Your task to perform on an android device: In the Insight Timer app, I want to listen to the breathwork meditation in order to help my respiratory system.
Image 0: 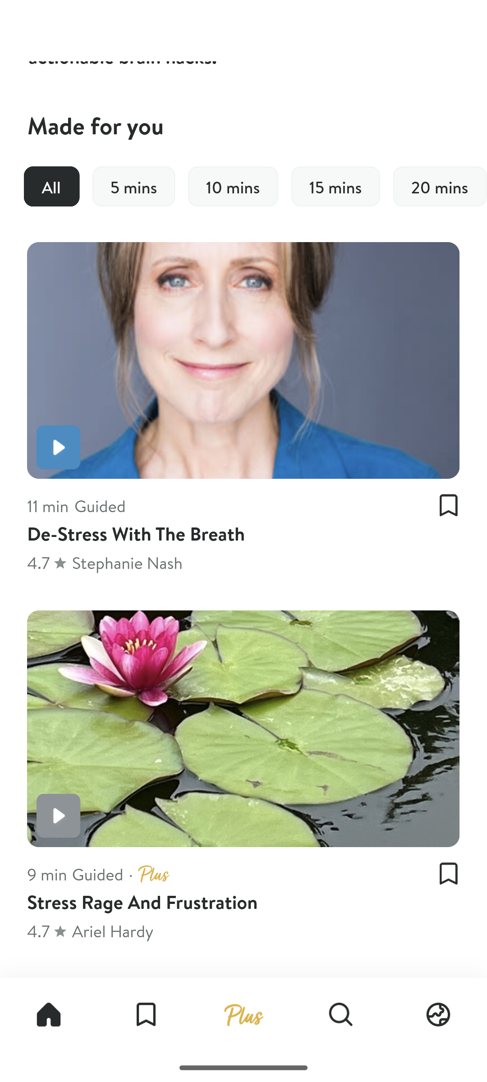
Swipe down
Step 0: scroll up
Image 1: 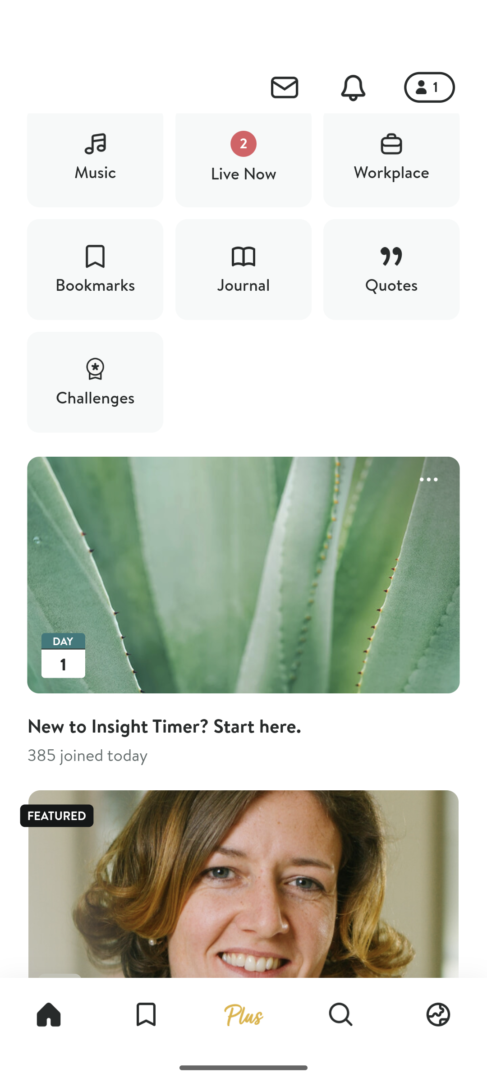
Swipe down
Step 1: scroll up
Image 2: 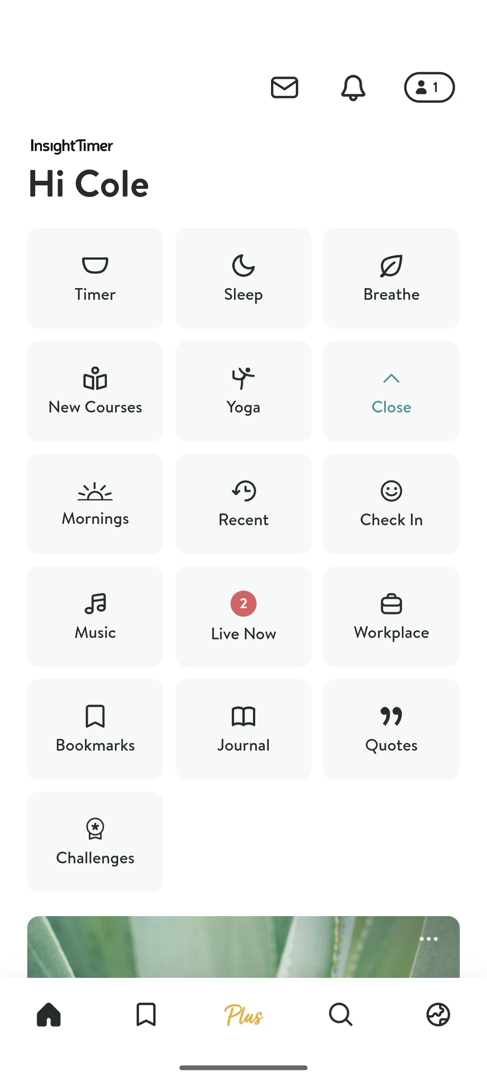
Click on the Breathe option
Step 2: click (391, 279)
Image 3: 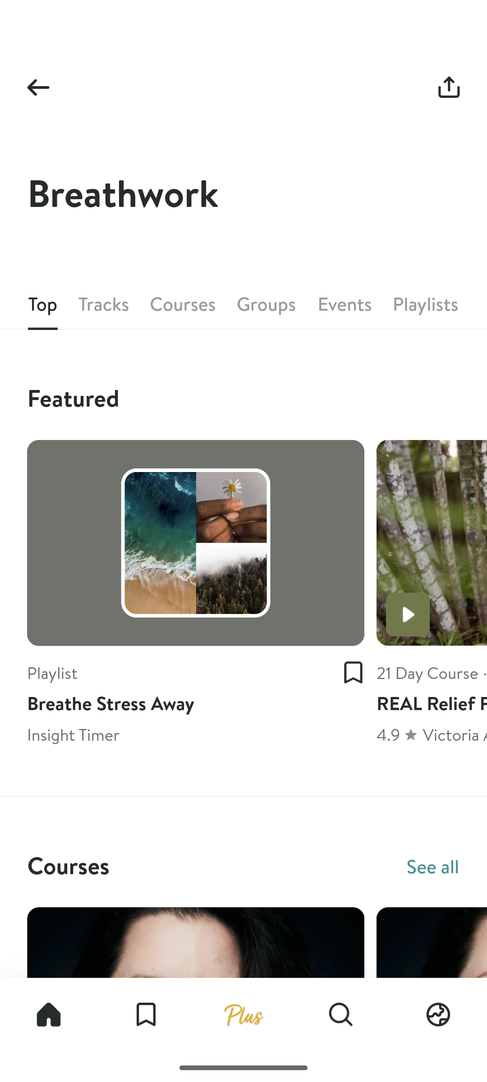
Click on the Breathe Stress Away option
Step 3: click (196, 600)
Image 4: 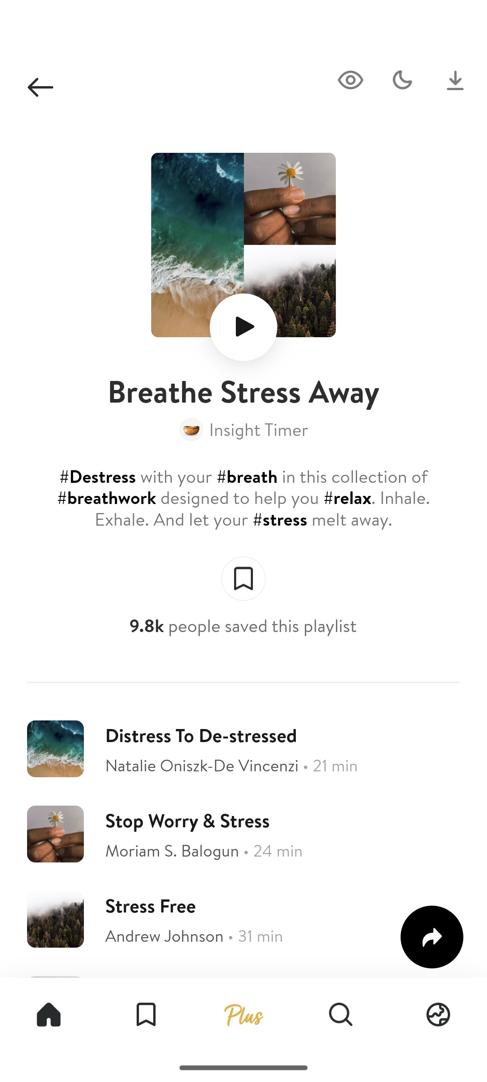
Click on the play button
Step 4: click (246, 331)